Your task to perform on an android device:  Open the Khan Academy App, Select the Test Prep Tab, then select the Digital SAT Math Tab, review the materials and take the practice exam. 
Image 0: 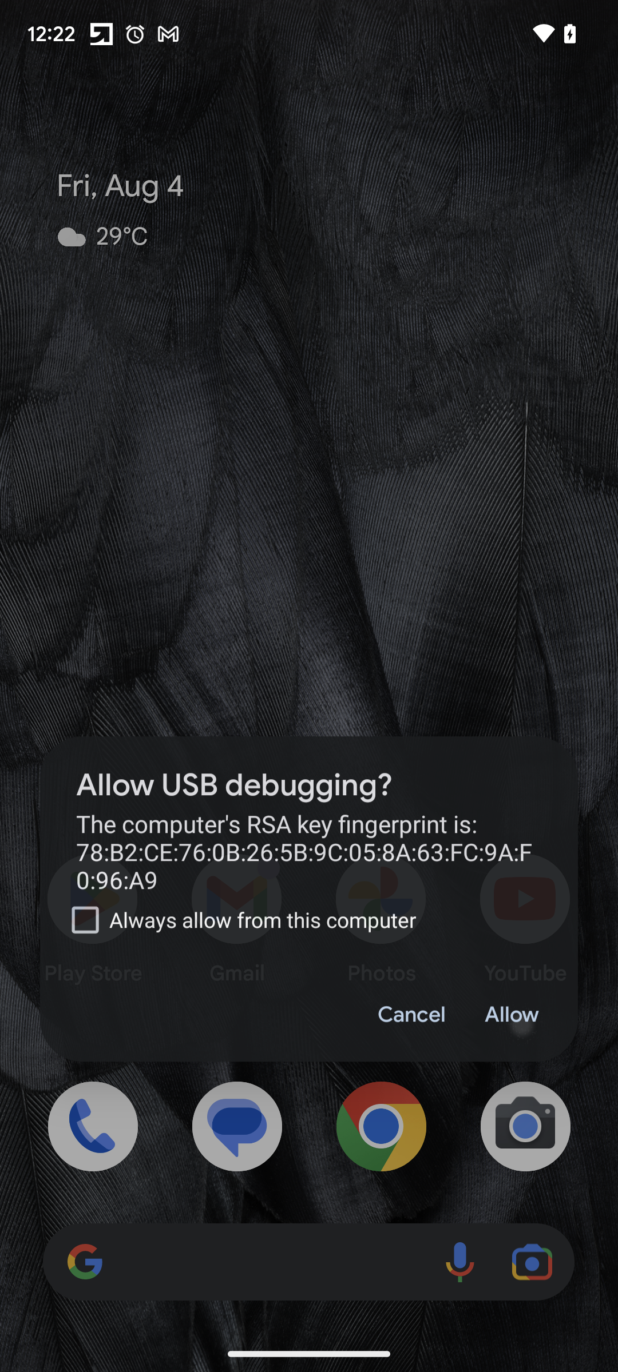
Open the Khan Academy App
Step 0: open app "Khan Academy"
Image 1: 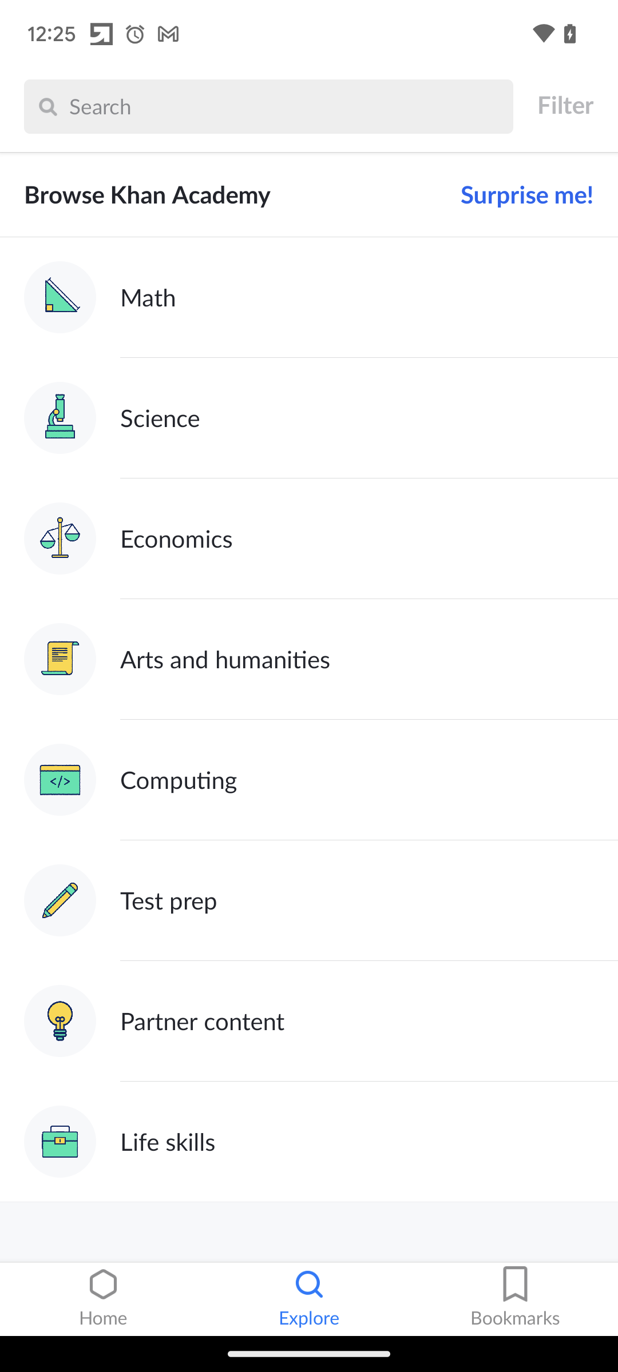
Click on the Test prep Tab 
Step 1: click (344, 900)
Image 2: 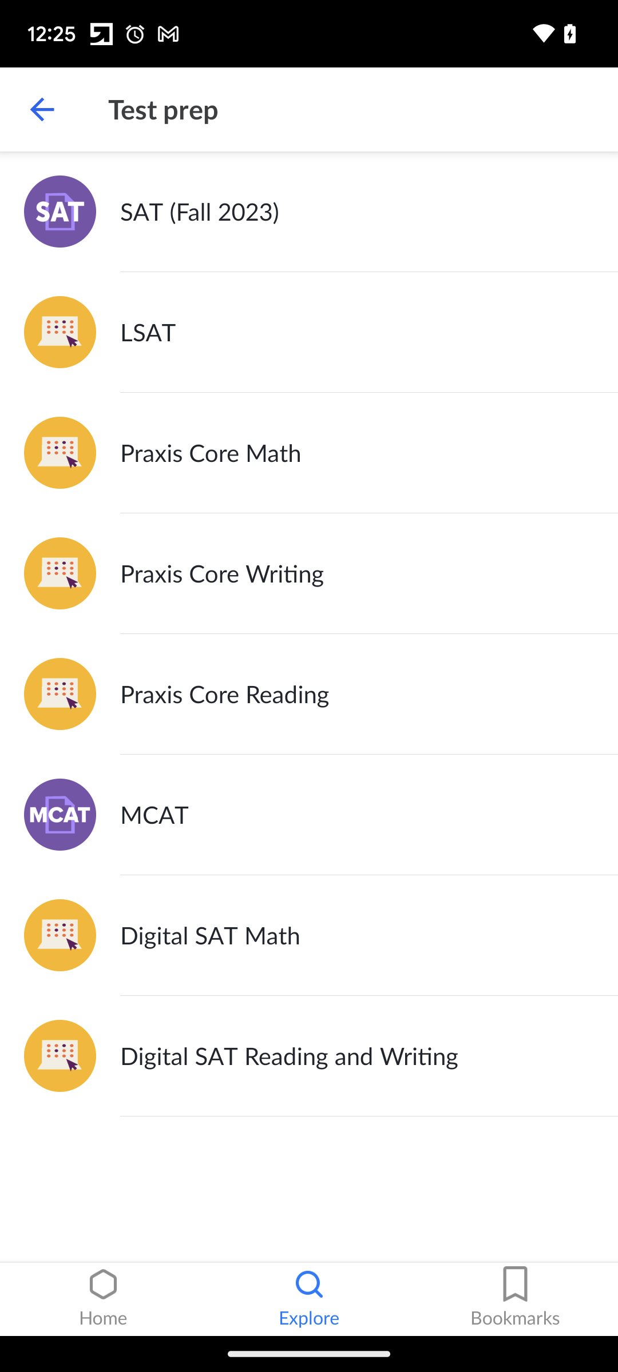
Click on the Digital SAT Math Tab
Step 2: click (344, 935)
Image 3: 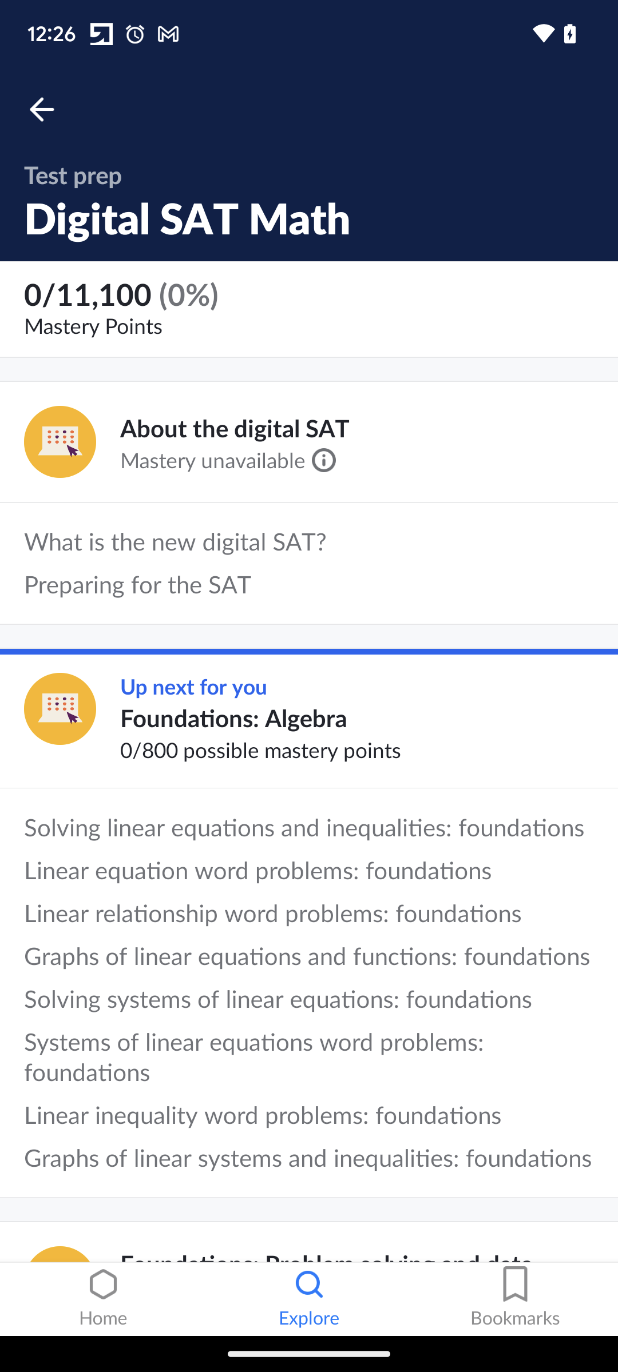
Swipe up to review the materials 
Step 3: scroll down
Image 4: 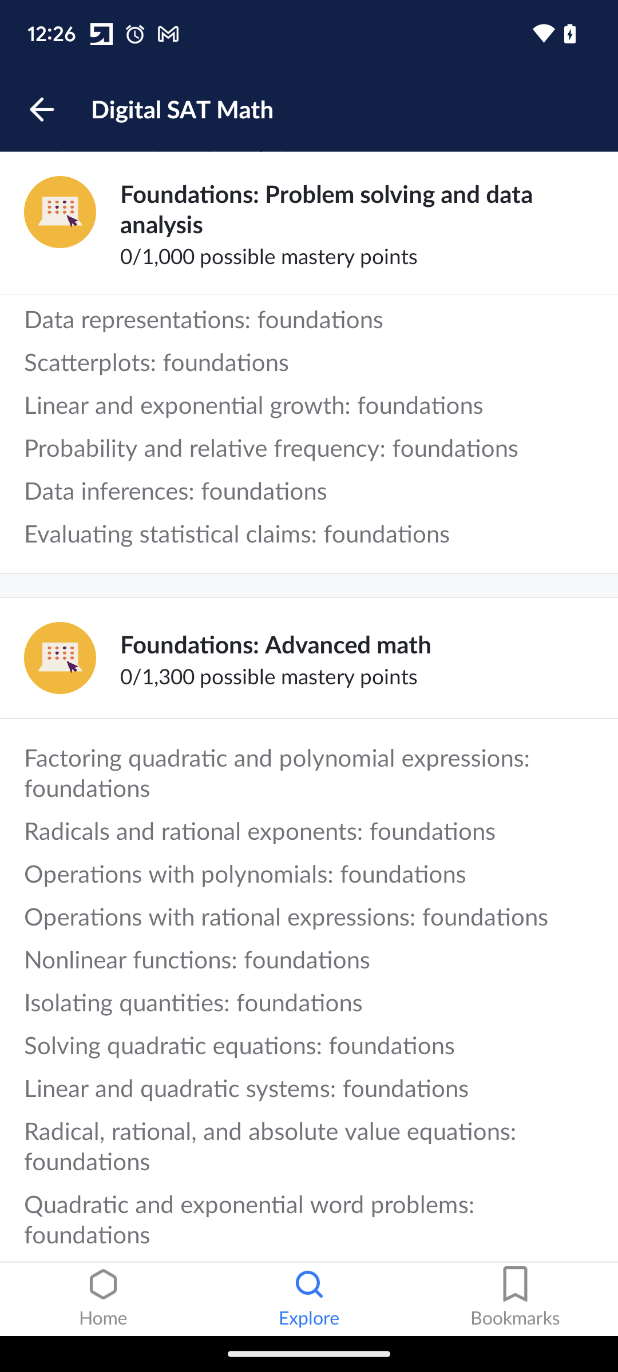
Swipe up to review the materials 
Step 4: scroll down
Image 5: 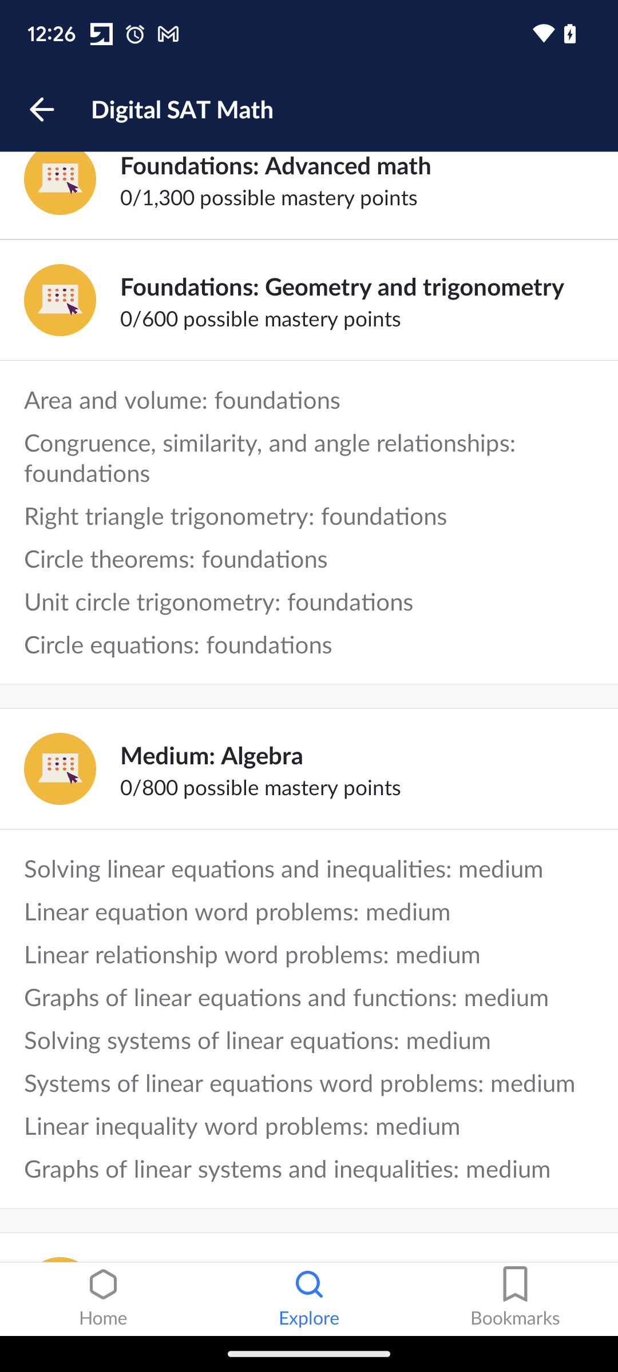
Swipe up to review the materials 
Step 5: scroll down
Image 6: 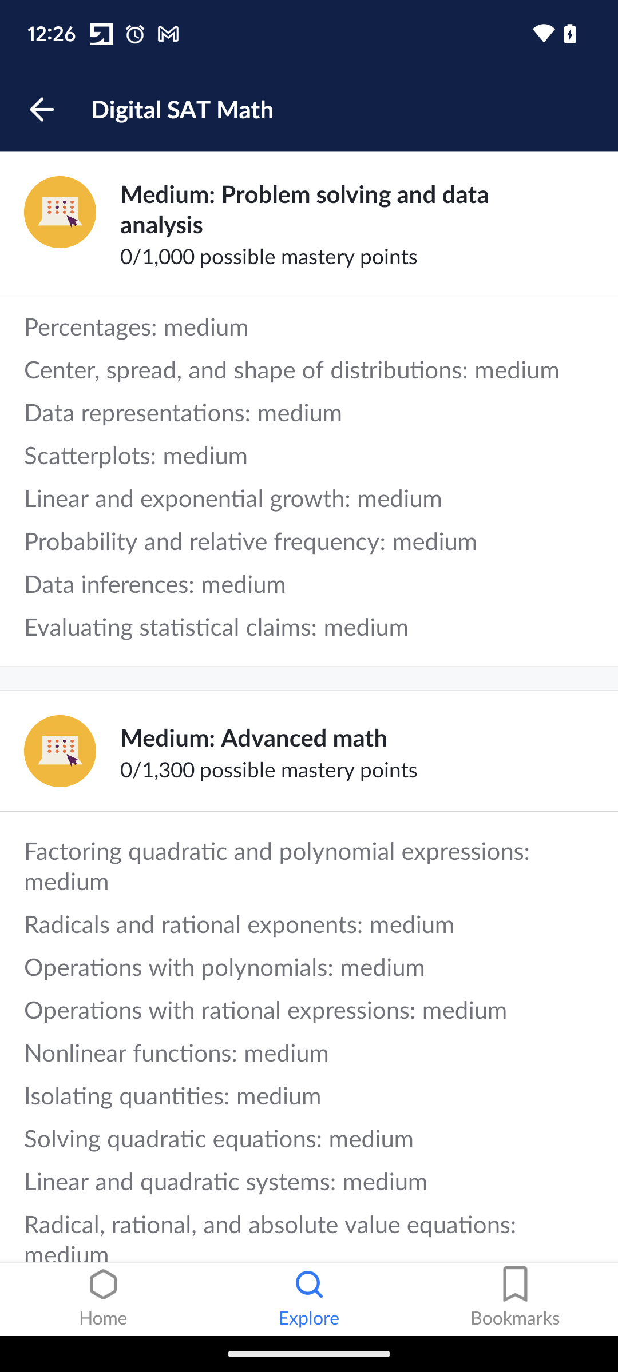
Swipe up to review the materials 
Step 6: scroll down
Image 7: 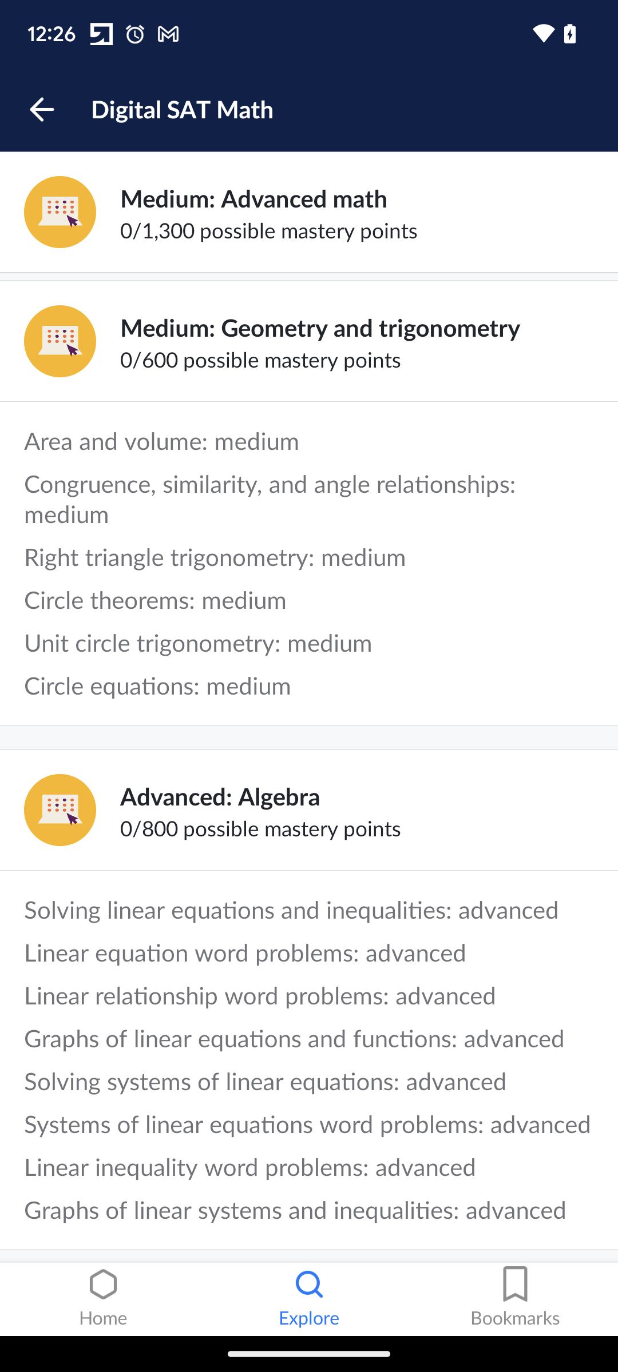
Swipe up to review the materials 
Step 7: scroll down
Image 8: 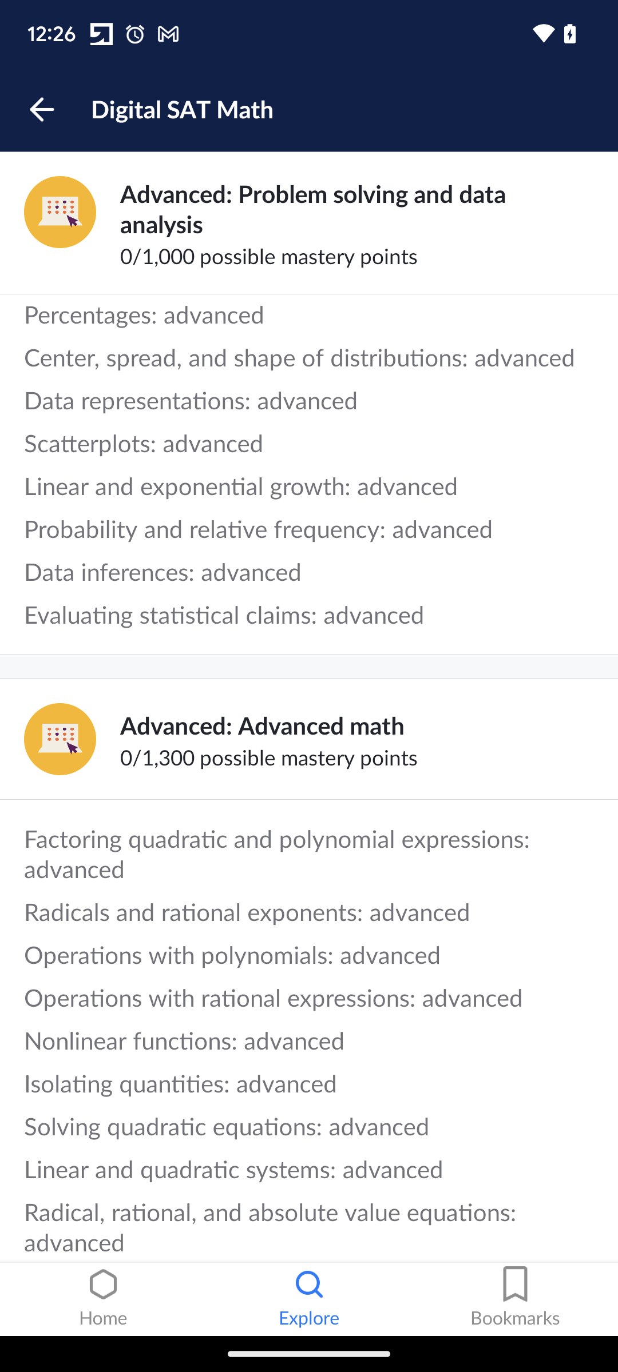
Swipe up to review the materials 
Step 8: scroll down
Image 9: 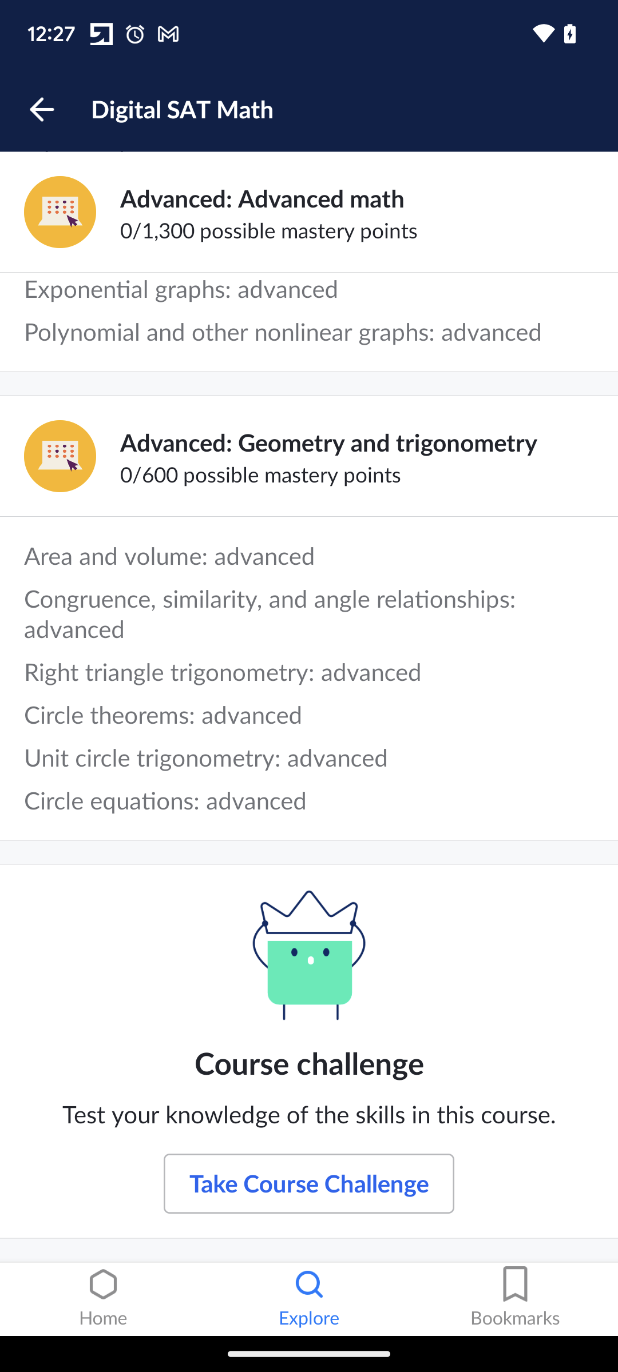
Click on the Take Course Challenge Button 
Step 9: click (309, 1183)
Image 10: 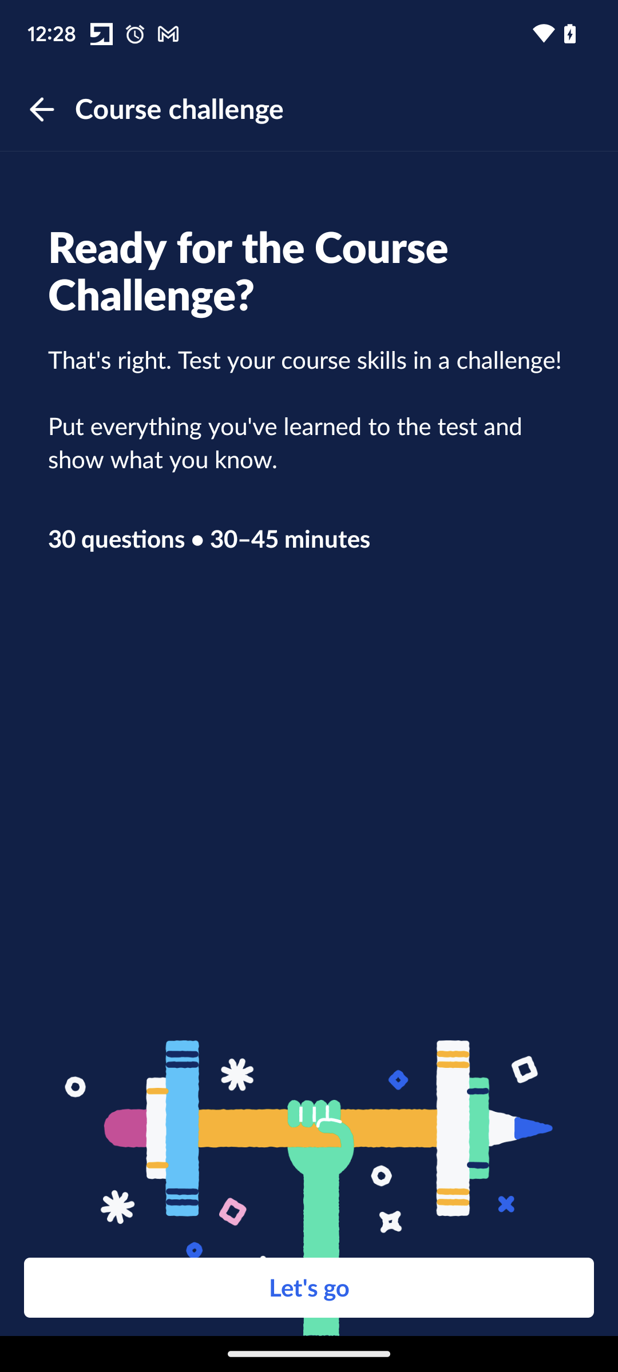
Click on the Let's go button to take a practice exam 
Step 10: click (359, 1267)
Image 11: 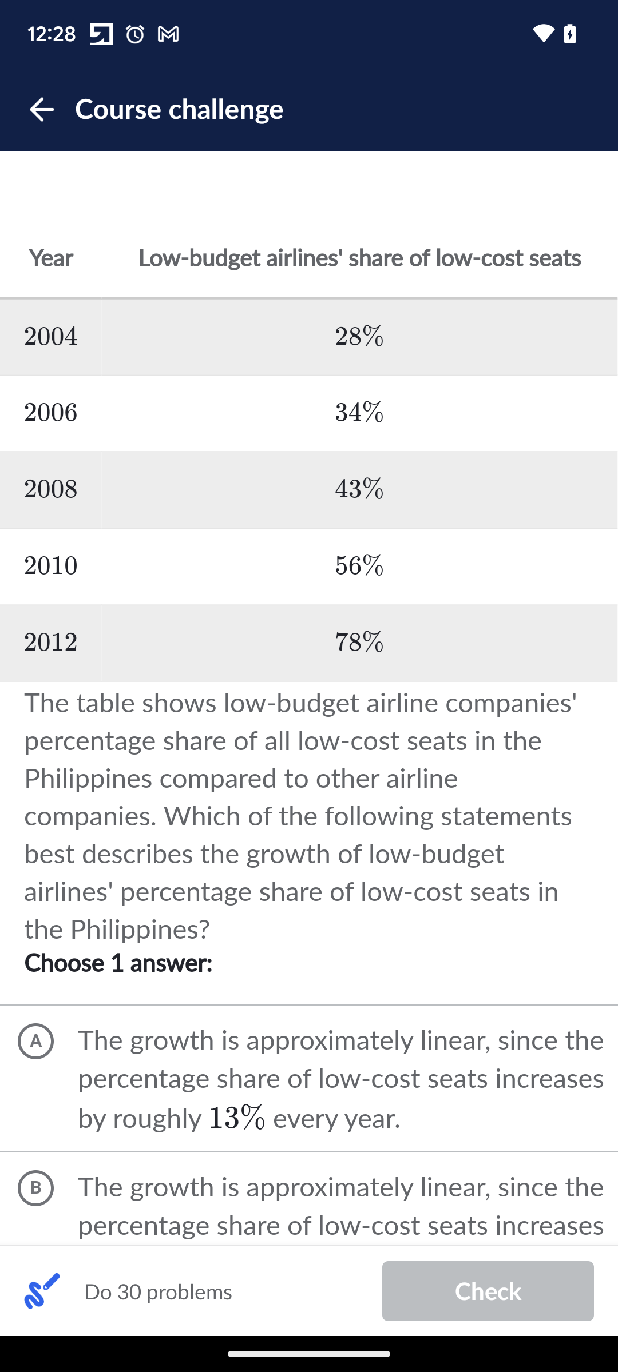
Select the option "B"
Step 11: click (310, 1199)
Image 12: 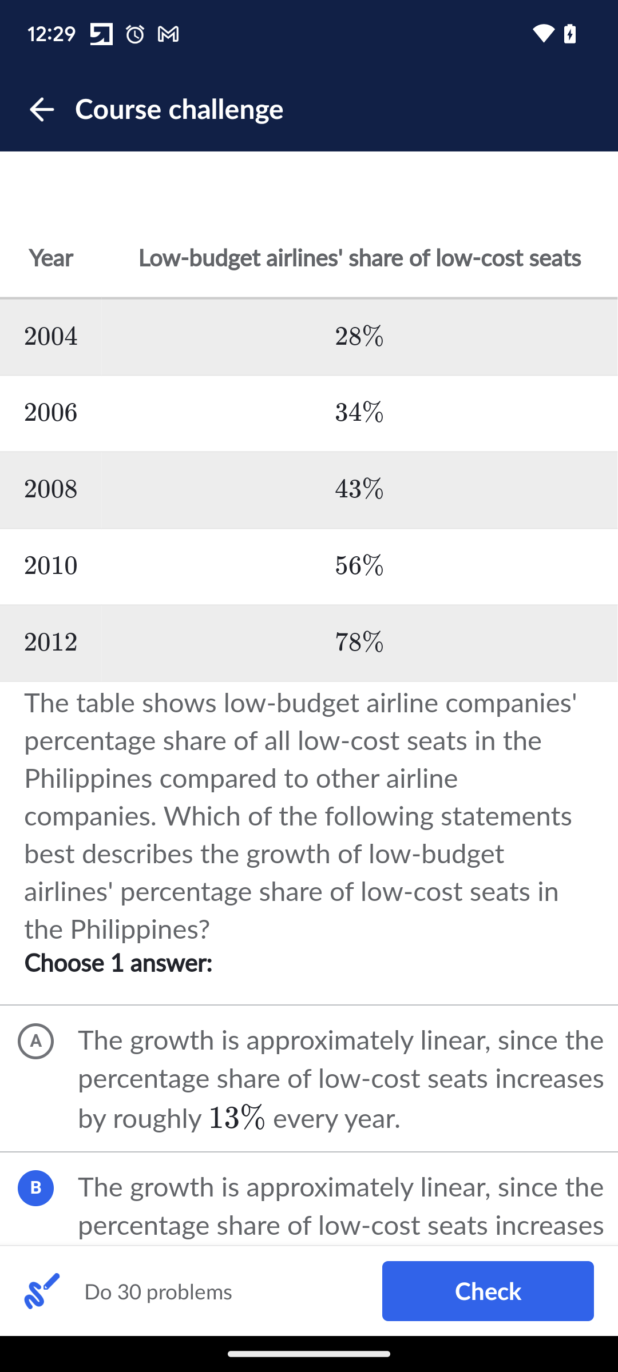
Click on the Check Button at the bottom right corner of the screen 
Step 12: click (525, 1306)